Your task to perform on an android device: My kitchen's refrigerator has become faulty and old-fashioned, therefore I'm currently using the Ubuy app to search for a new Samsung refrigerator
Image 0: 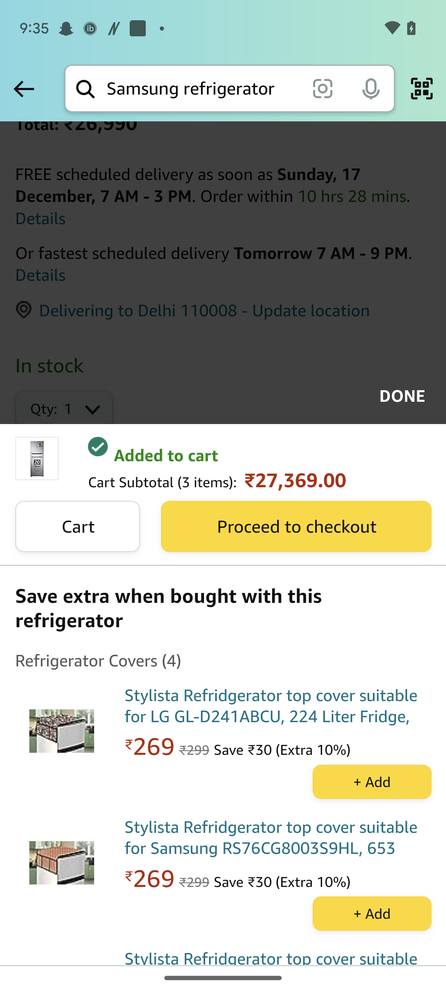
Open the Ubuy app
Step 0: open app "Ubuy"
Image 1: 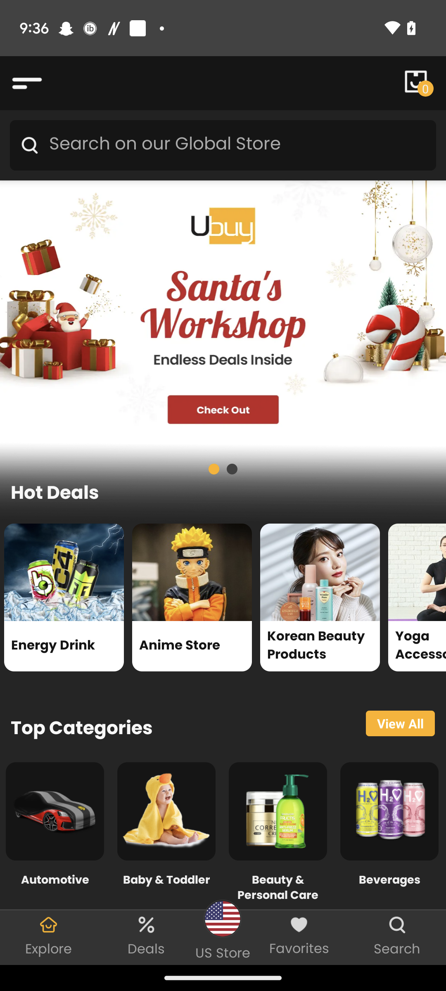
Click on the search icon 
Step 1: click (29, 142)
Image 2: 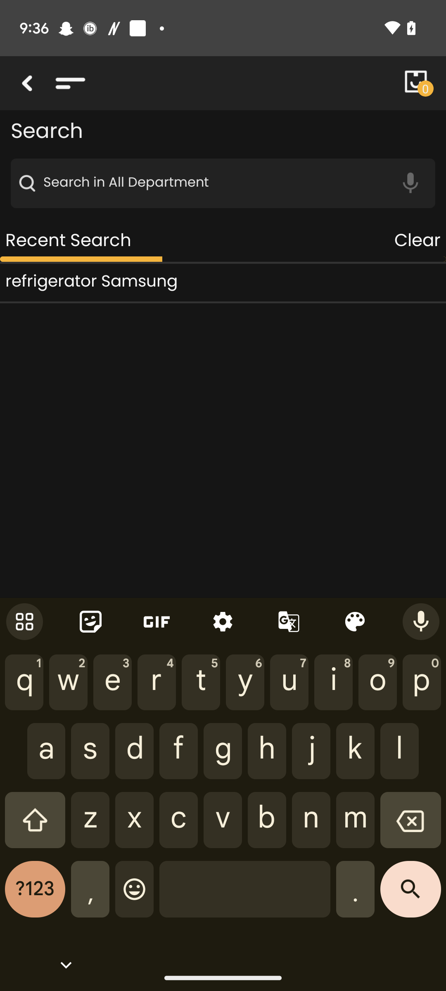
Type Samsung refrigerator  in search bar
Step 2: type "Samsung refrigerator"
Image 4: 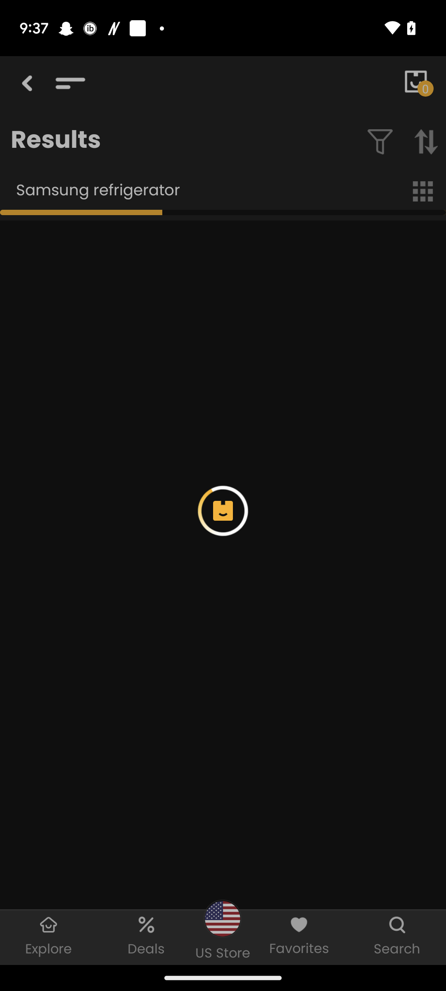
Click on the search key 
Step 4: wait
Image 5: 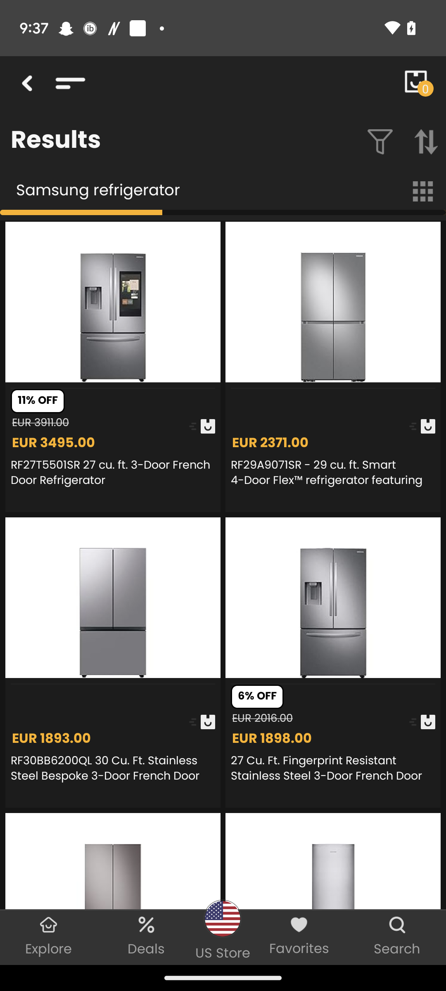
Click on the first Samsung refrigerator
Step 5: click (9, 273)